Your task to perform on an android device: Add 5 additional minutes to the second timer.
Image 0: 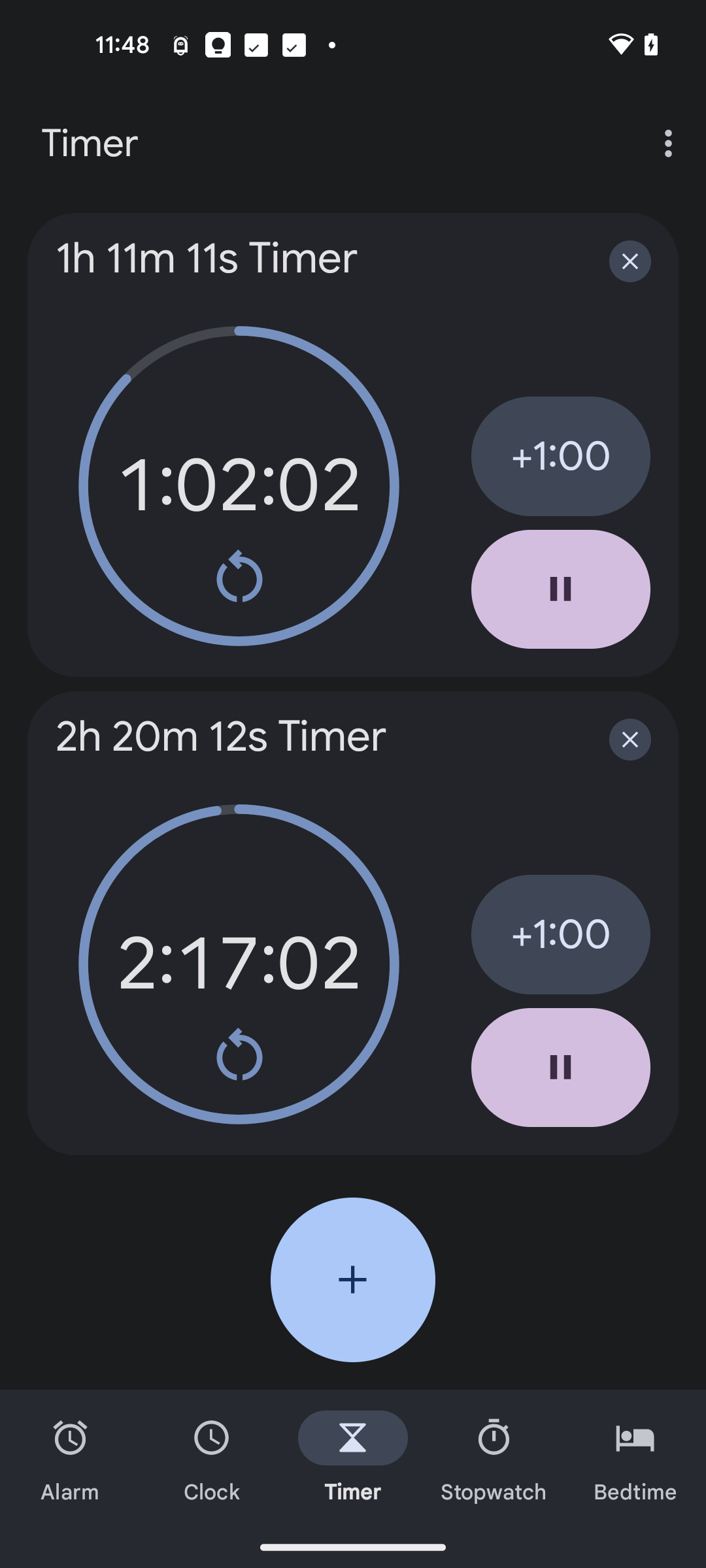
Click on the +1:00 icon 5 times 
Step 0: click (560, 934)
Image 1: 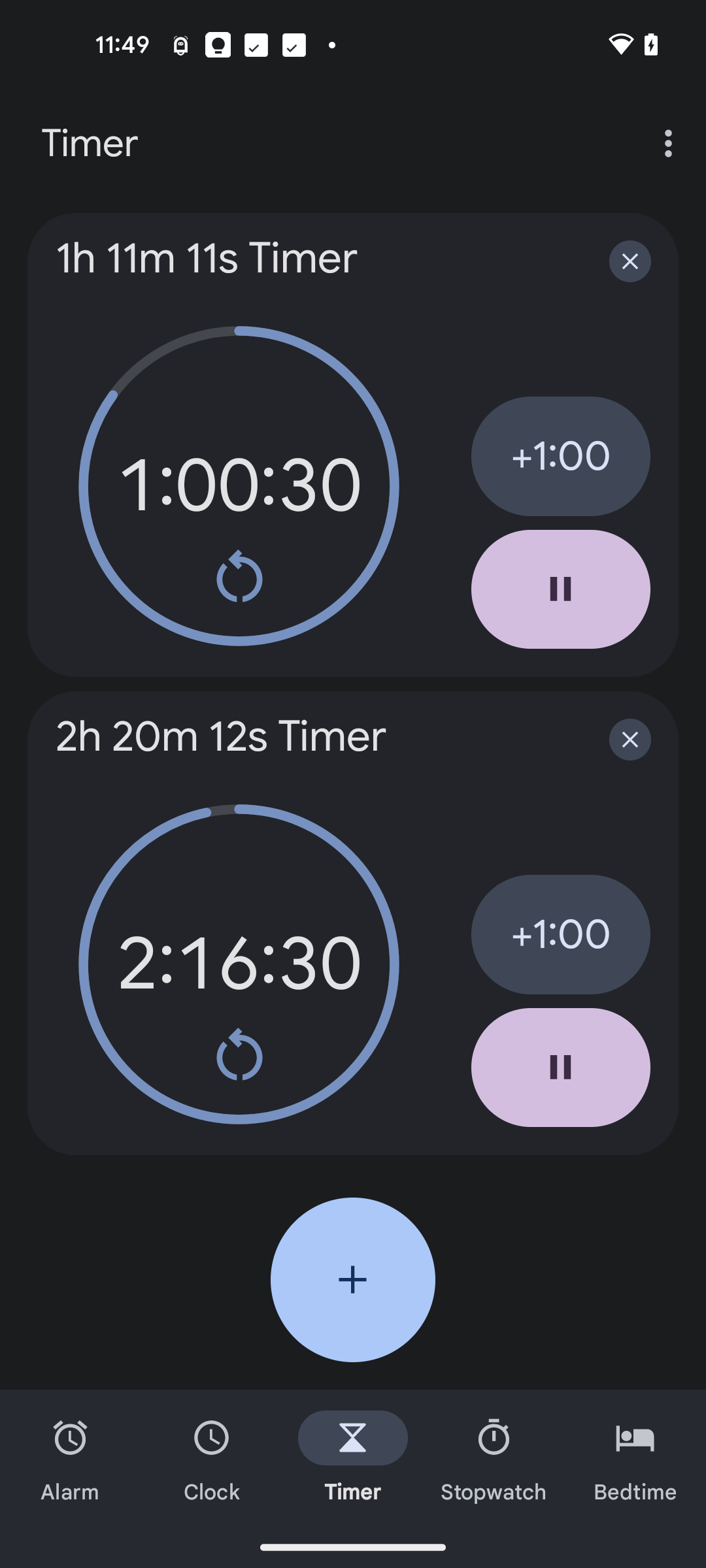
Click on the +1:00 icon 5 times 
Step 1: click (560, 934)
Image 2: 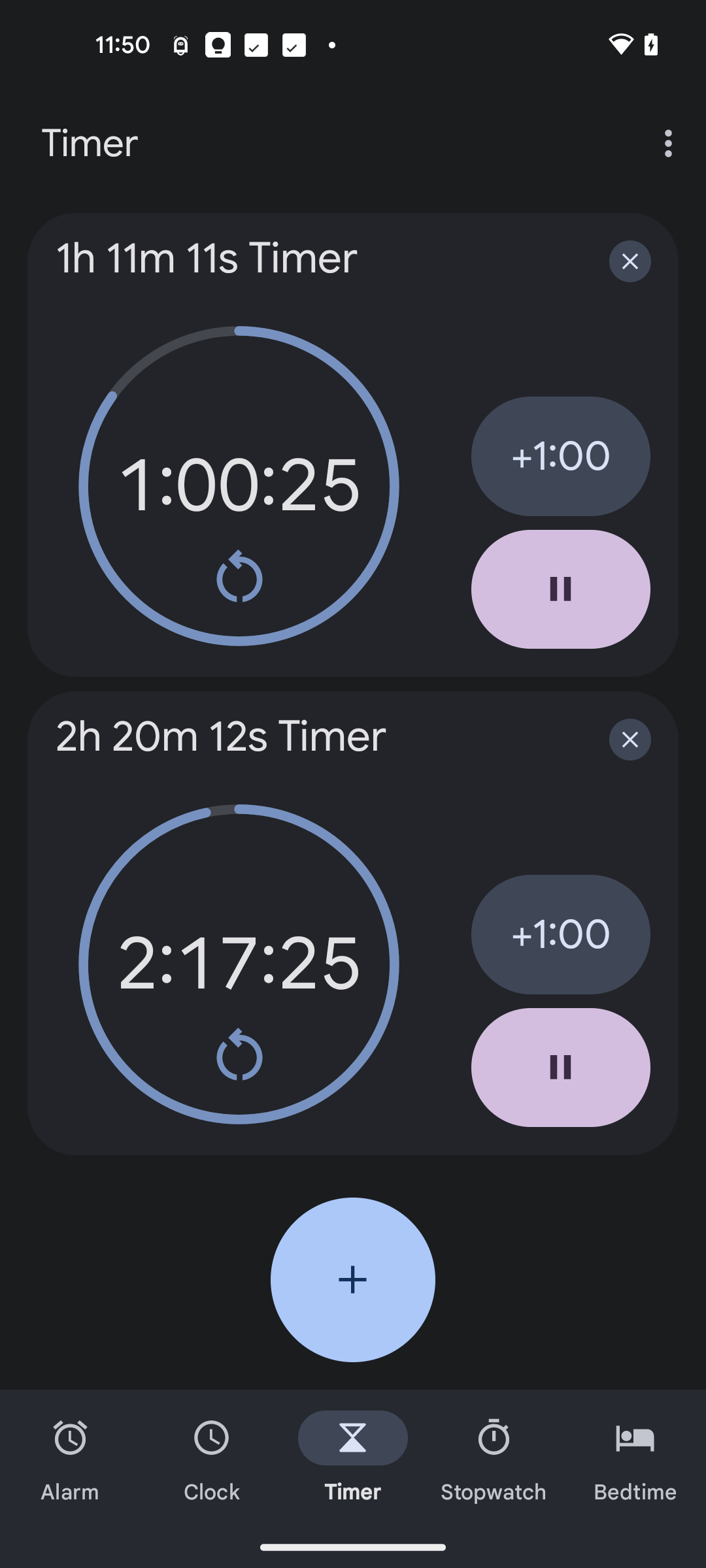
Click on the +1:00 icon 5 times 
Step 2: click (560, 934)
Image 3: 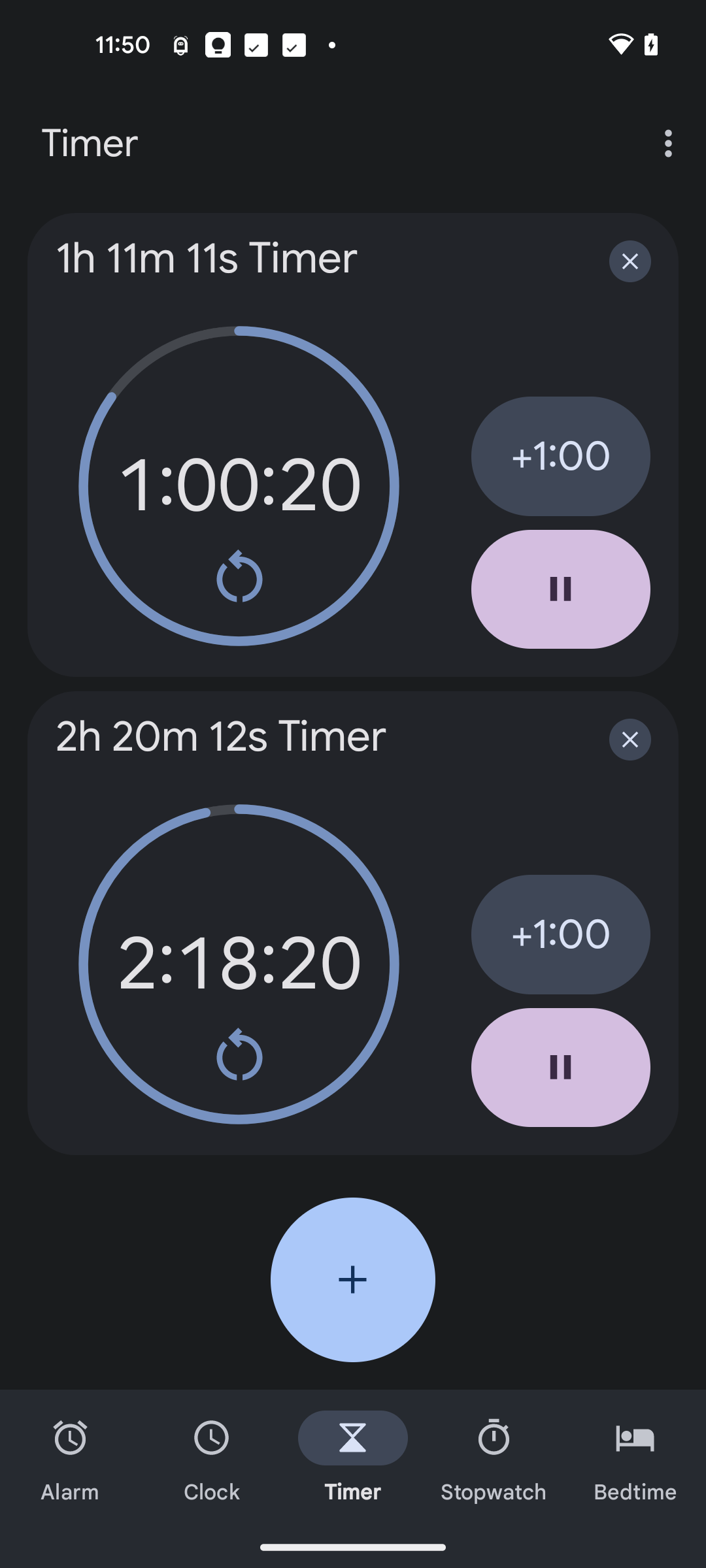
Click on the +1:00 icon 5 times 
Step 3: click (560, 934)
Image 4: 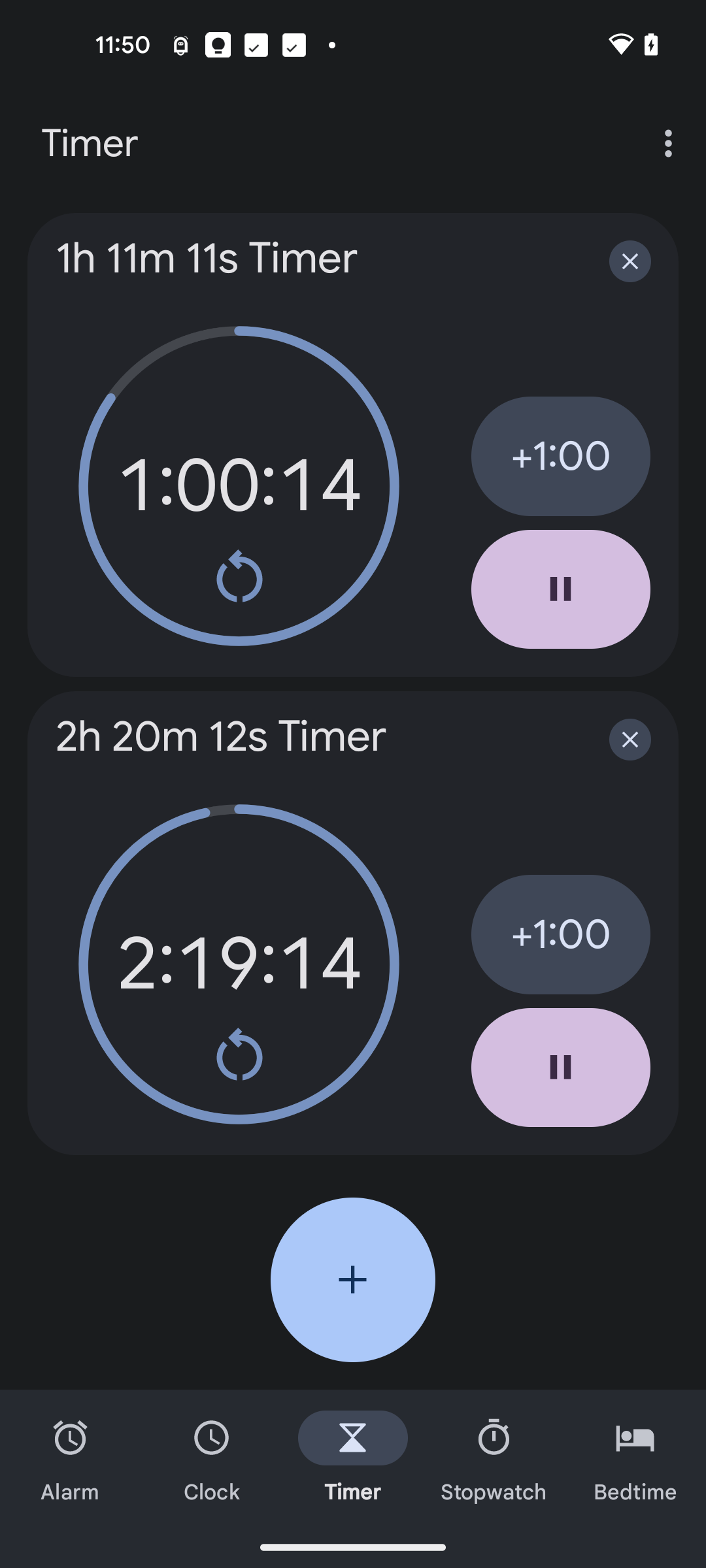
Click on the +1:00 icon 5 times 
Step 4: click (560, 934)